Your task to perform on an android device: I want to purchase the  Out from  Darted flecked wool blend trousers. I've fallen in love with the  Massimo  Dutti app I'm therefore adding it to my cart before making a decision.
Image 0: 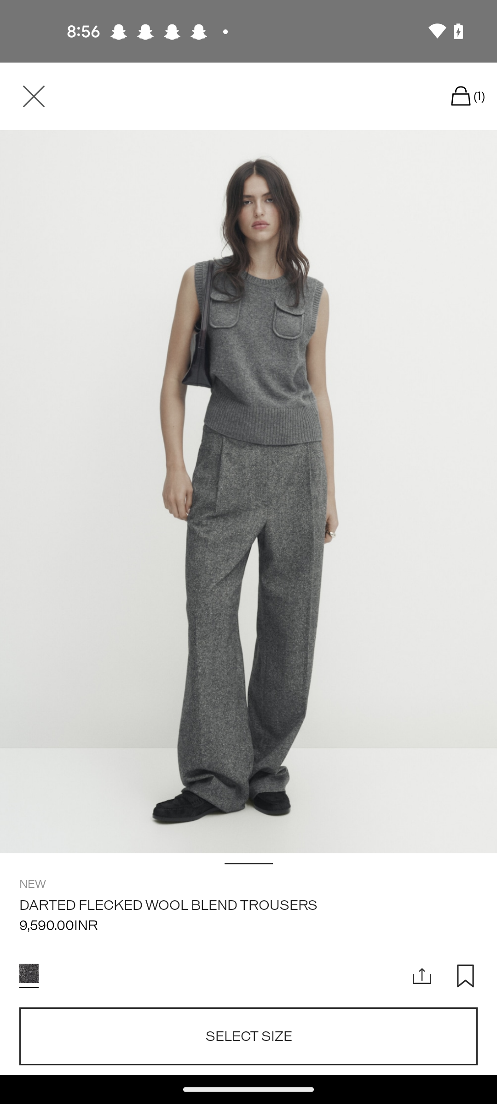
Click on the Select size 
Step 0: click (248, 1036)
Image 1: 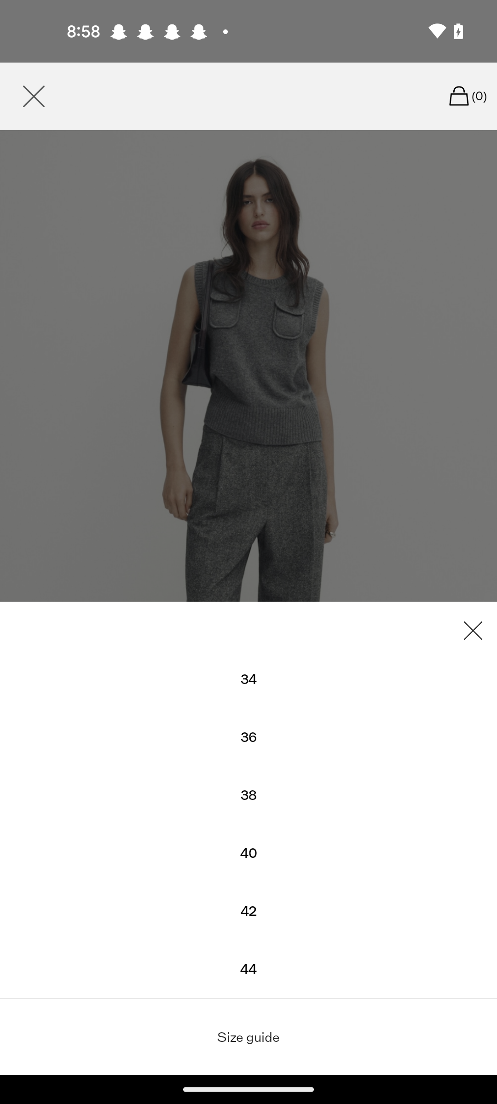
Select the first size 
Step 1: click (248, 679)